Your task to perform on an android device: I want to get help regarding my Fit isn’t tracking activities correctly
Image 0: 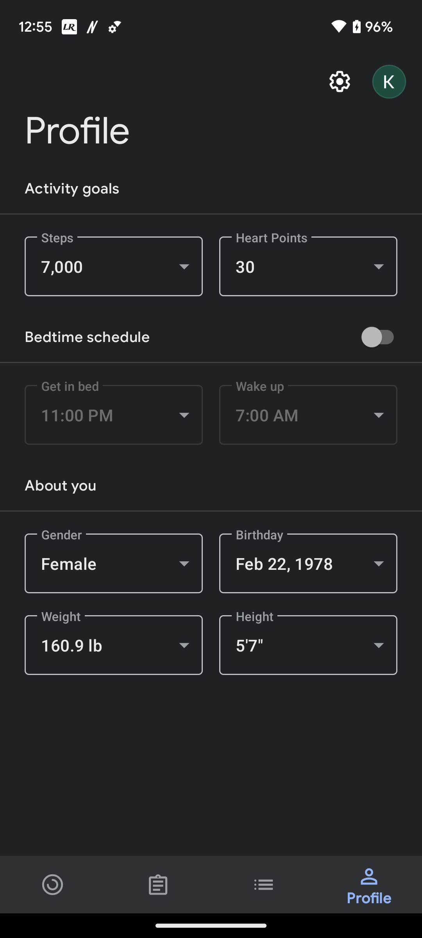
Click on the Home icon at the bottom left of the screen
Step 0: click (53, 884)
Image 1: 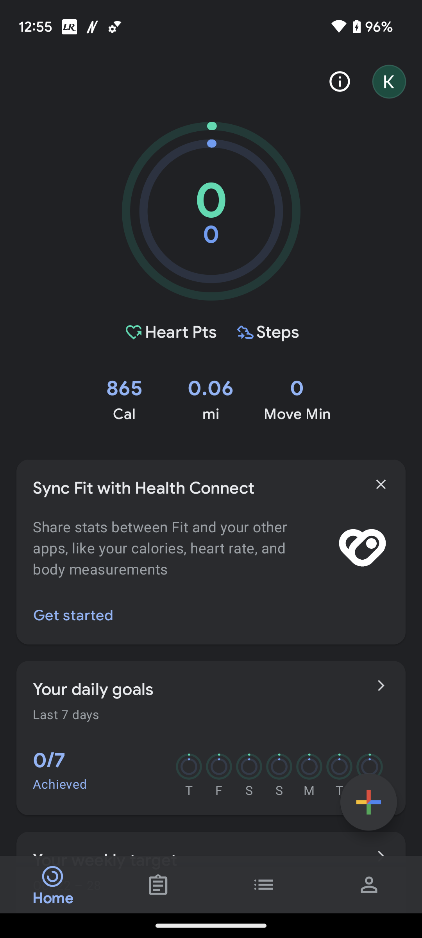
Click on the arrow in the Your daily goals section 
Step 1: click (380, 688)
Image 2: 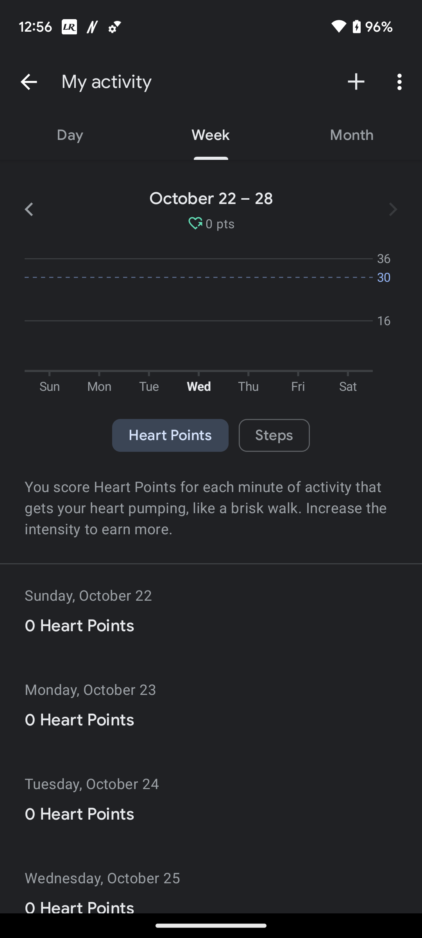
Click on the three dots icon at the top right of the screen
Step 2: click (401, 82)
Image 4: 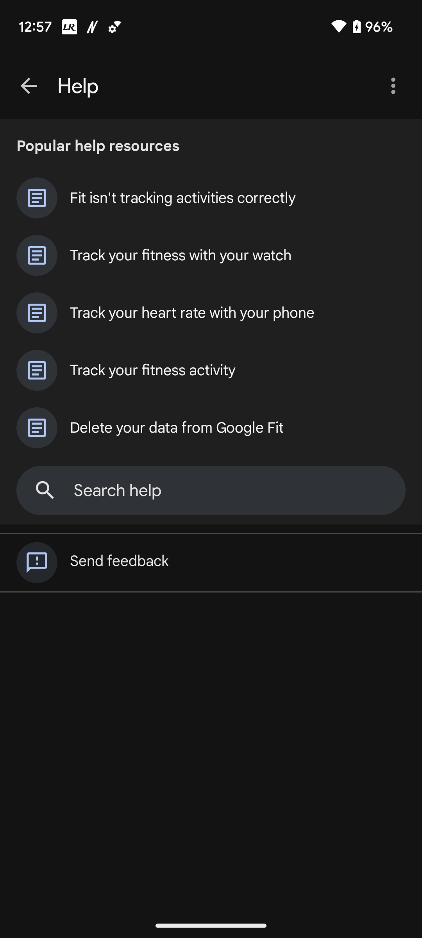
Click on the first help suggestion 
Step 4: click (183, 198)